Your task to perform on an android device: Look for screwdriver sets with the Apollo brand by using the eBay app.
Image 0: 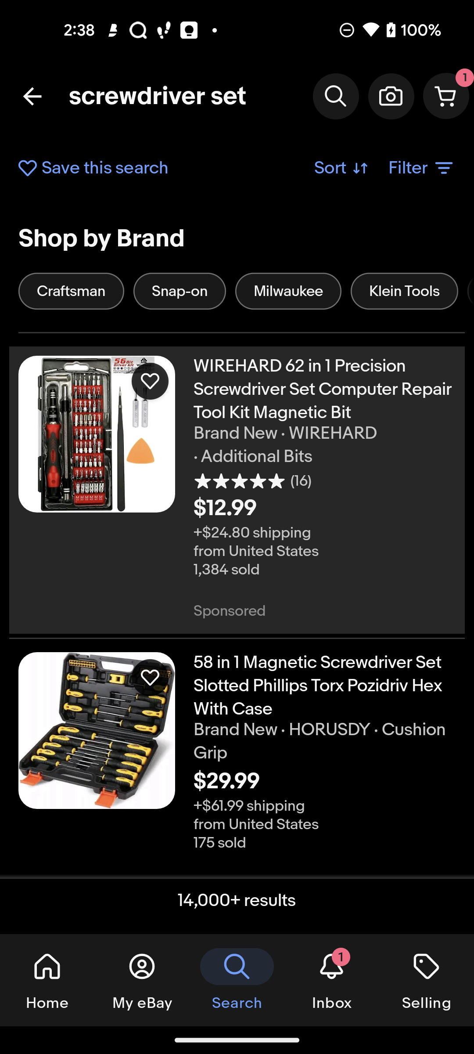
Click on filter option
Step 0: click (421, 168)
Image 2: 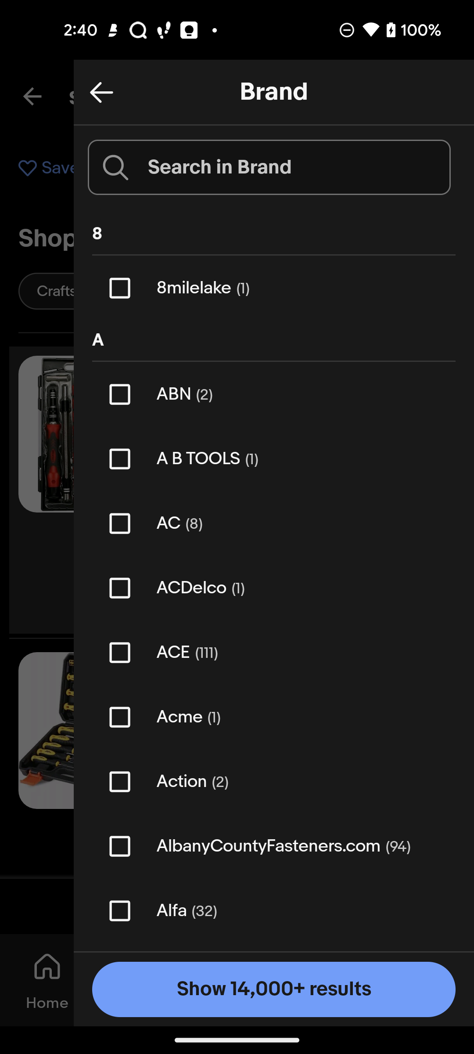
Swipe up
Step 2: scroll down
Image 3: 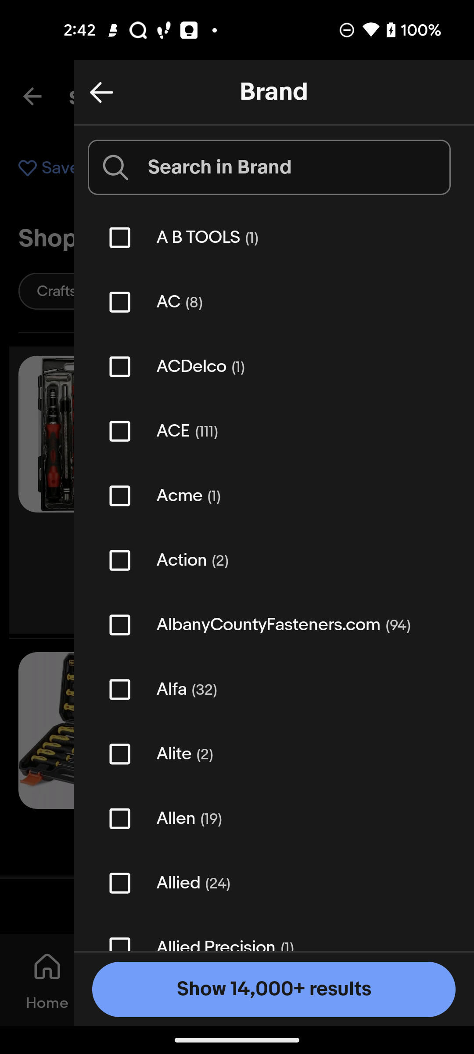
Swipe up
Step 3: scroll down
Image 4: 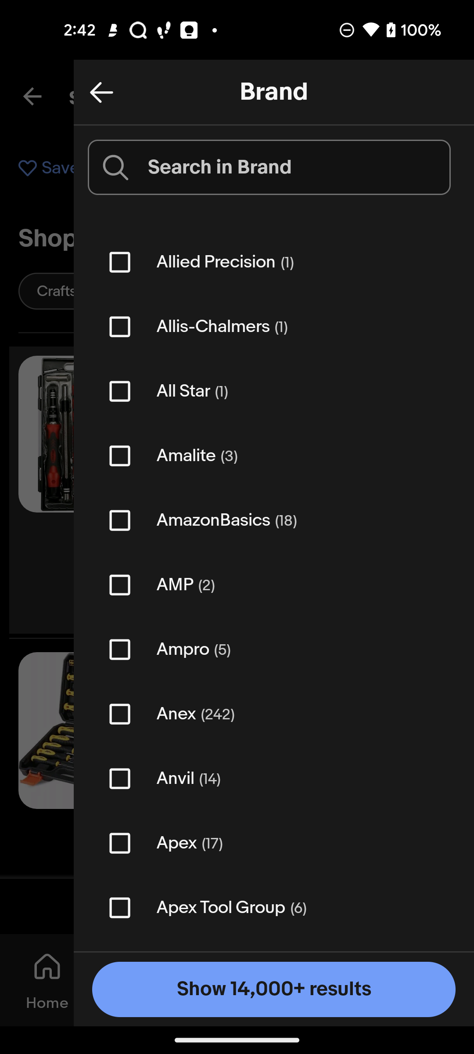
Swipe up
Step 4: scroll down
Image 5: 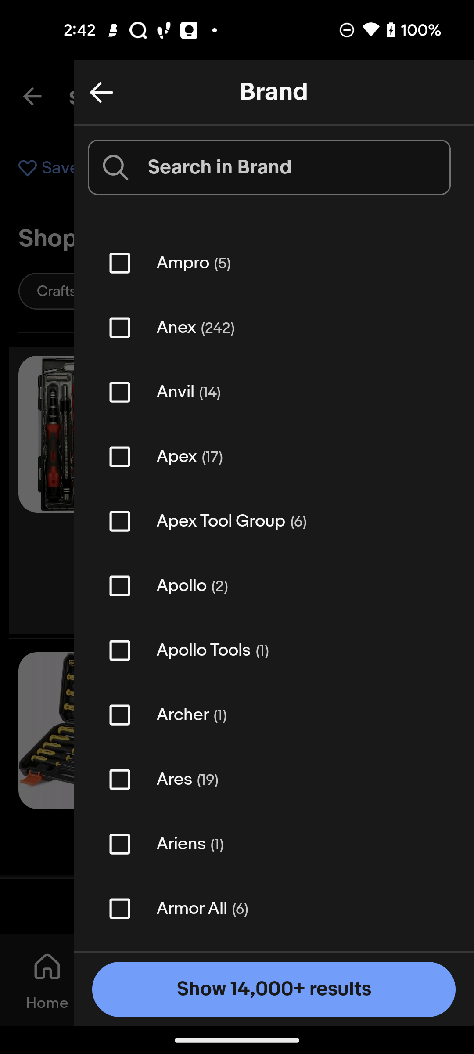
Select a apollo brand
Step 5: click (274, 585)
Image 6: 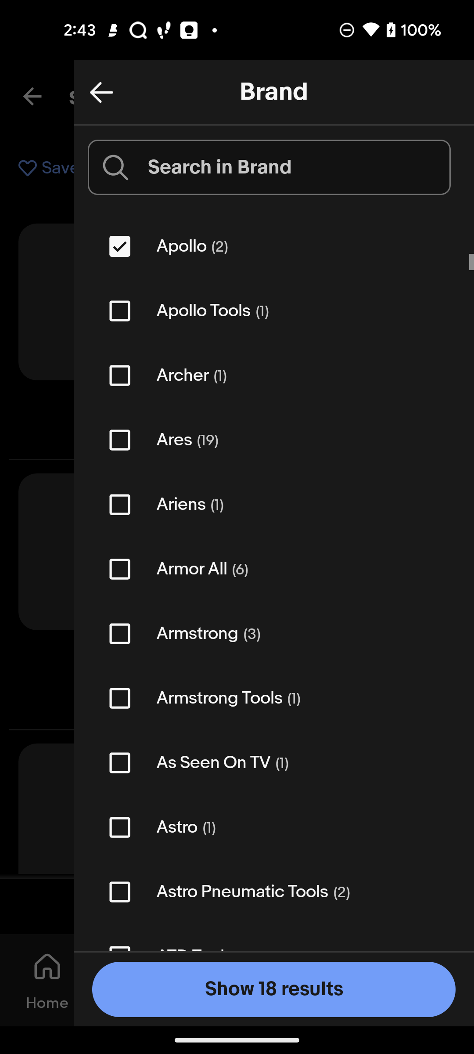
Click on show 18 results
Step 6: click (331, 1003)